Your task to perform on an android device: I want to share my audio with my personal email address.
Image 1: 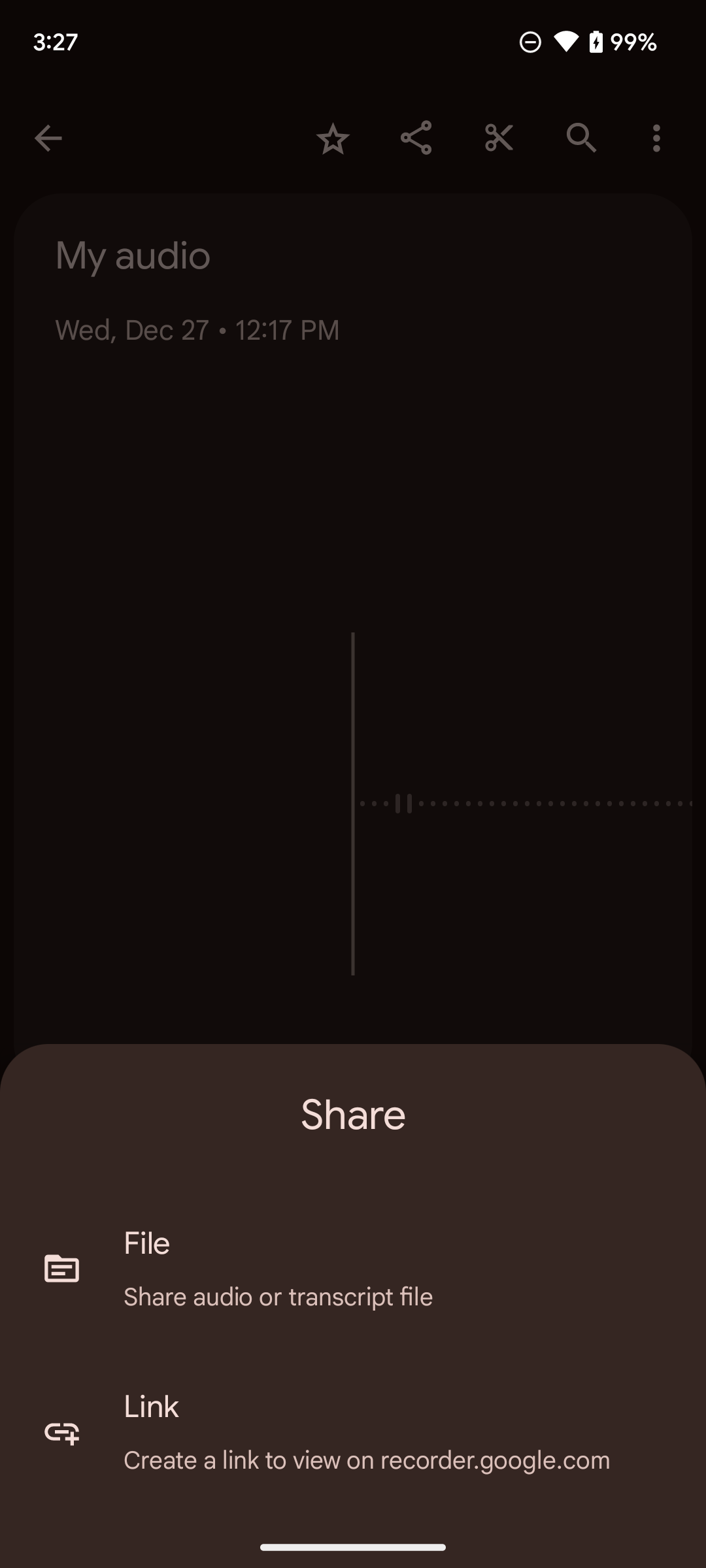
Click on the file option on the screen.
Step 1: click (380, 1243)
Image 2: 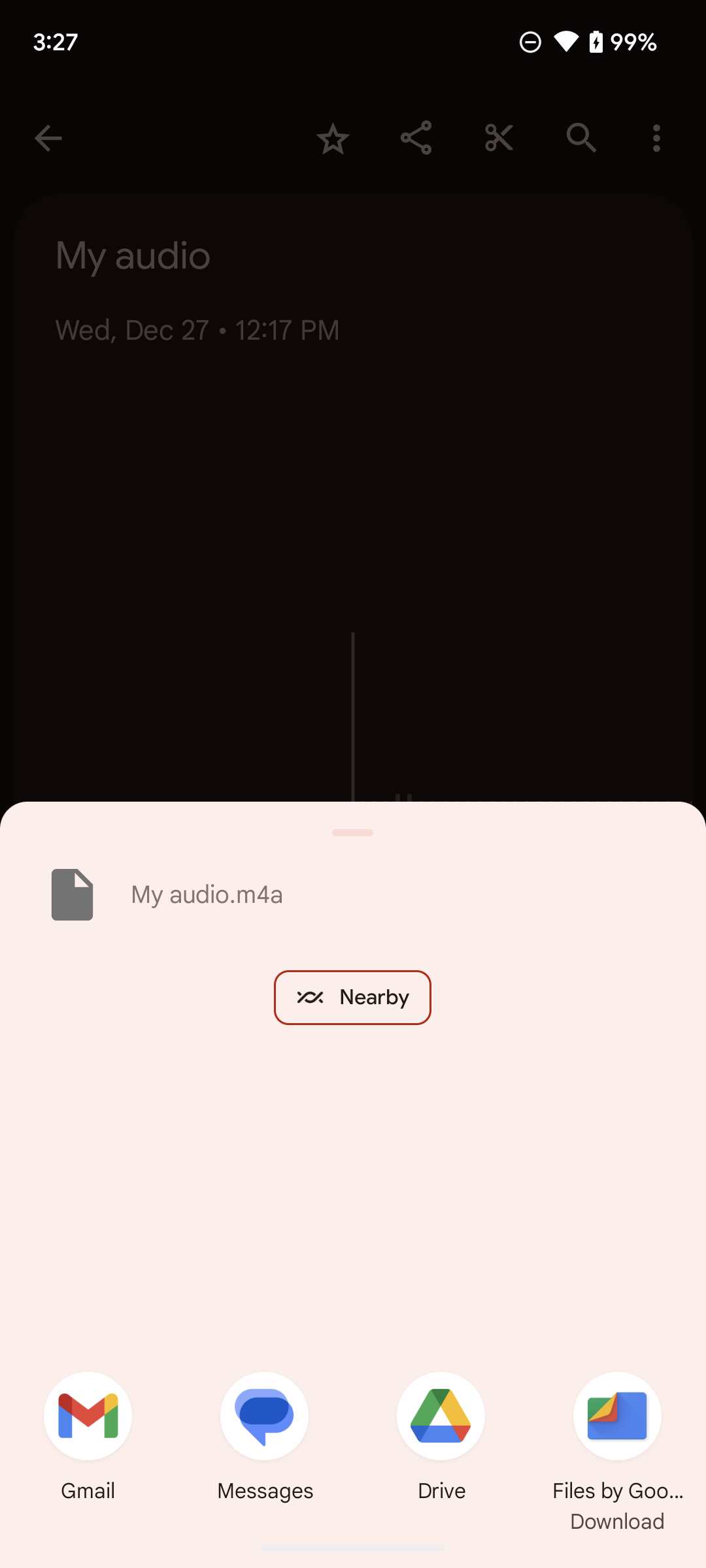
Click on the Gmail icon on the bottom left corner of the screen.
Step 2: click (84, 1444)
Image 3: 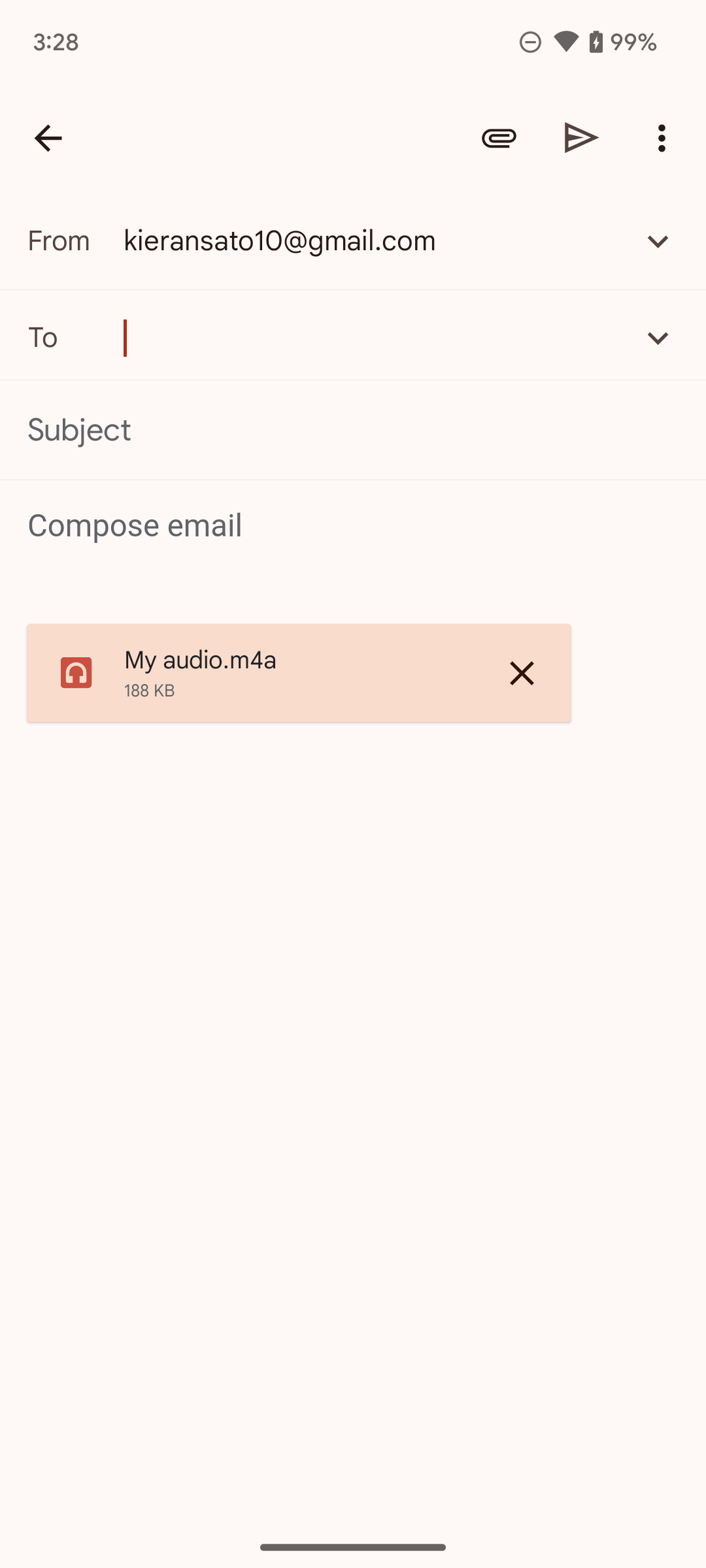
Type Kieransato10@gmail.com on the screen.
Step 3: type "Kieransato10@gmail.com"
Image 4: 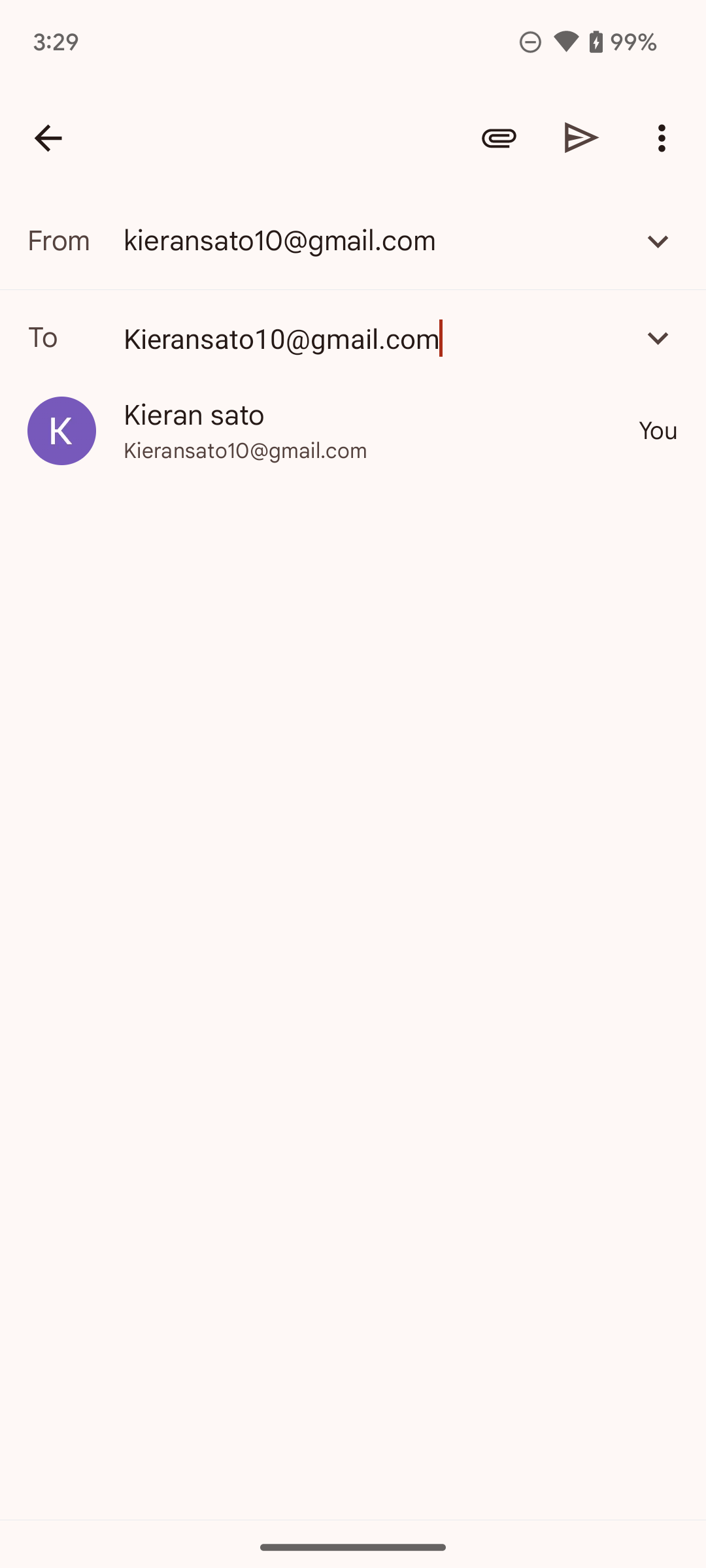
Click on the send icon on the screen.
Step 4: click (582, 138)